Your task to perform on an android device: In the Mango app, The Essential cotton-blend T-shirt looks like a great value, so I'd want to save it so I don't forget about it.
Image 0: 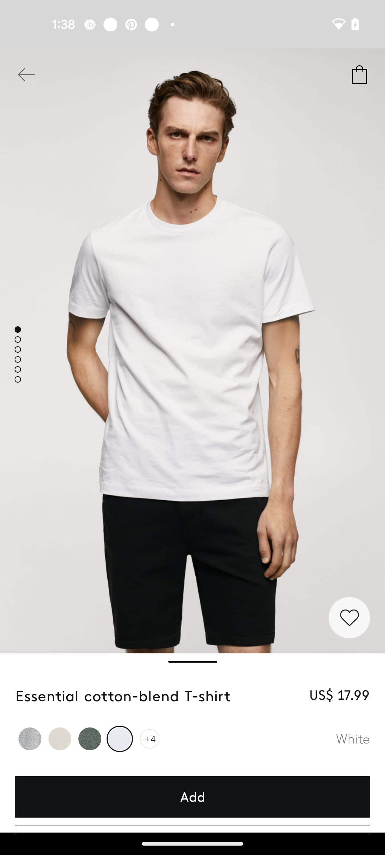
Click on the add button
Step 0: click (192, 797)
Image 1: 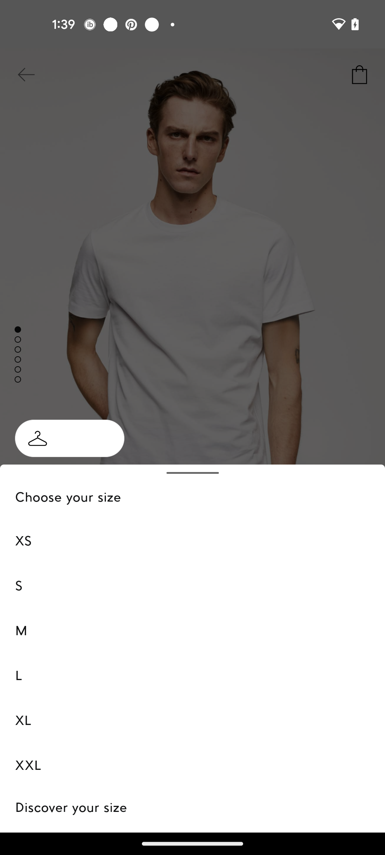
Select the L size
Step 1: click (18, 675)